Your task to perform on an android device: I had to go to Salibury on November 2 to see my friend, so I used the Omio apps to book a train. 
Image 0: 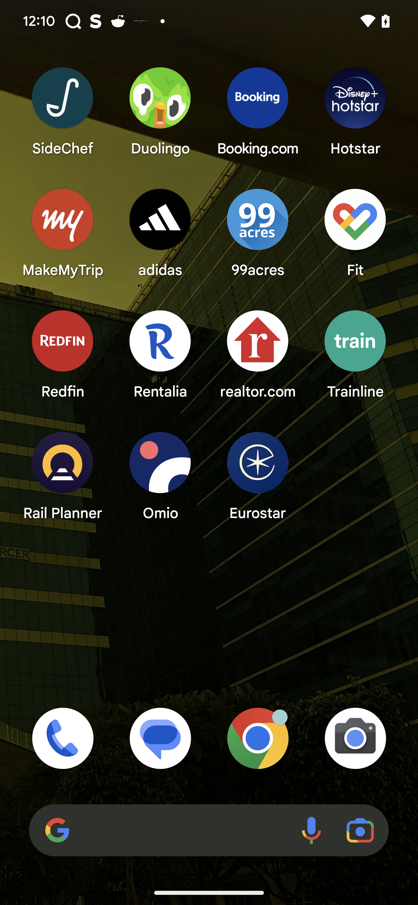
Open Omio app
Step 0: open app "Omio"
Image 1: 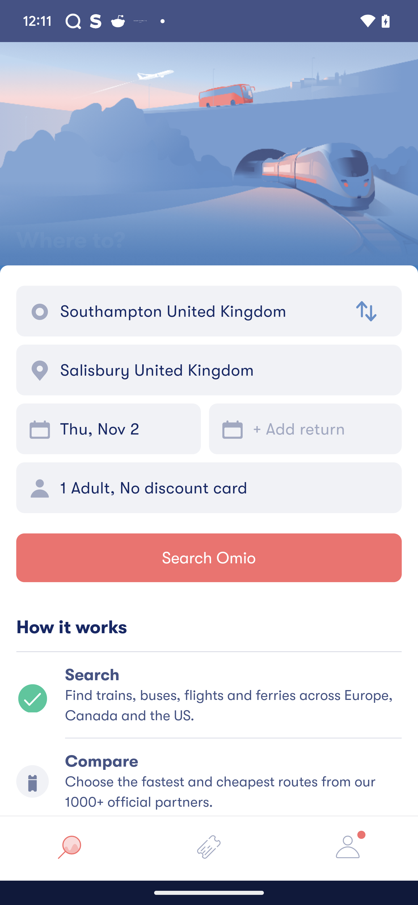
Click on the from tab
Step 1: click (201, 311)
Image 2: 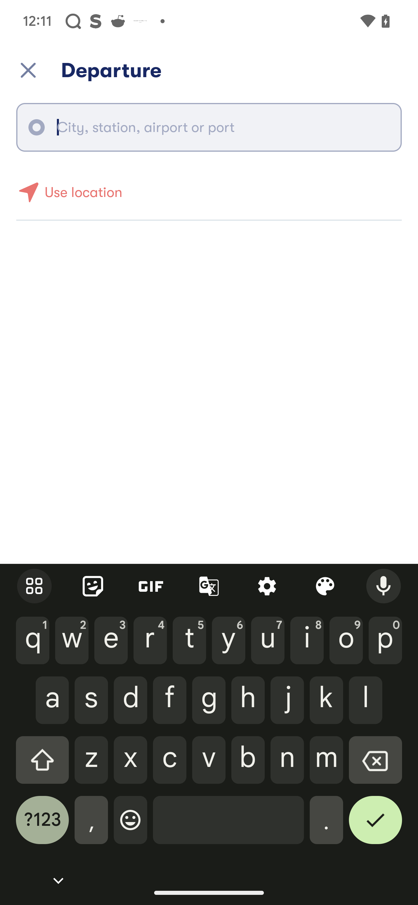
Type southamptom in the from tab
Step 2: type "Southampton"
Image 3: 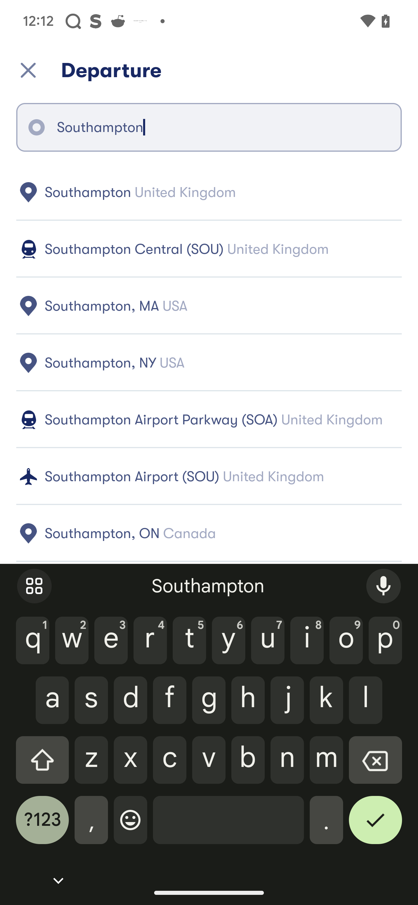
Click on the suggestion
Step 3: click (221, 192)
Image 4: 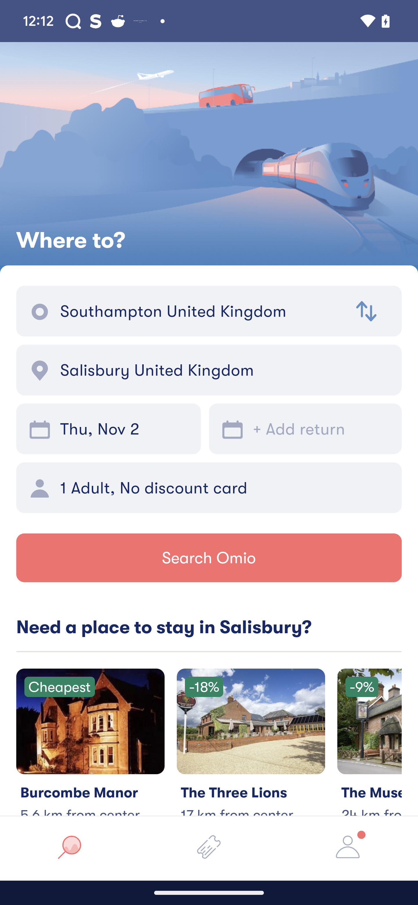
Click on the destination tab
Step 4: click (225, 370)
Image 5: 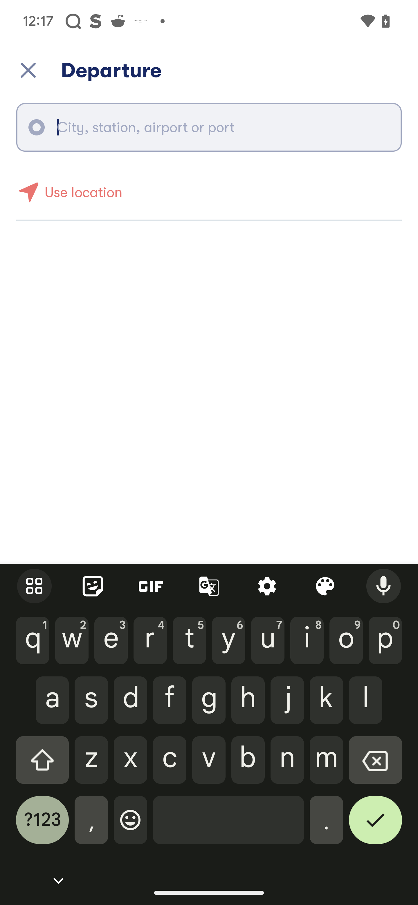
Type salisbury in the destination tab
Step 5: type "Salisbury"
Image 6: 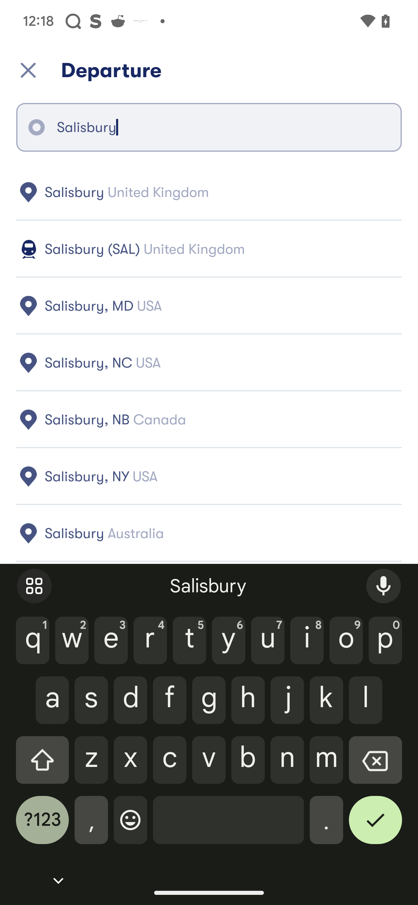
Click on the suggestion
Step 6: click (221, 192)
Image 7: 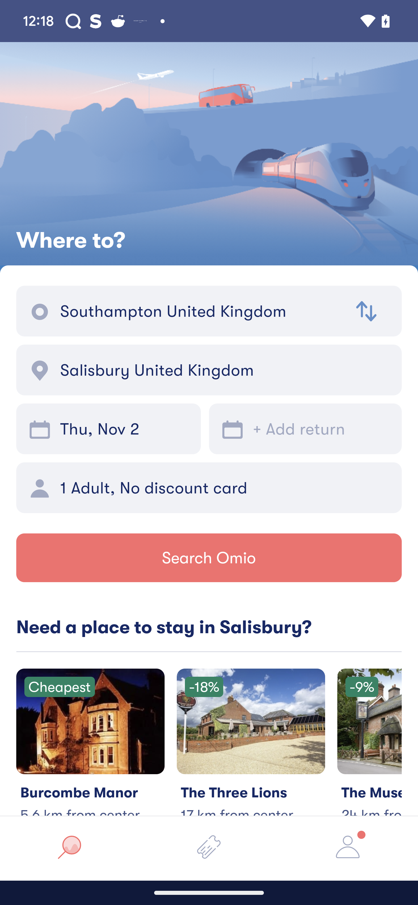
Click on the search button
Step 7: click (209, 558)
Image 8: 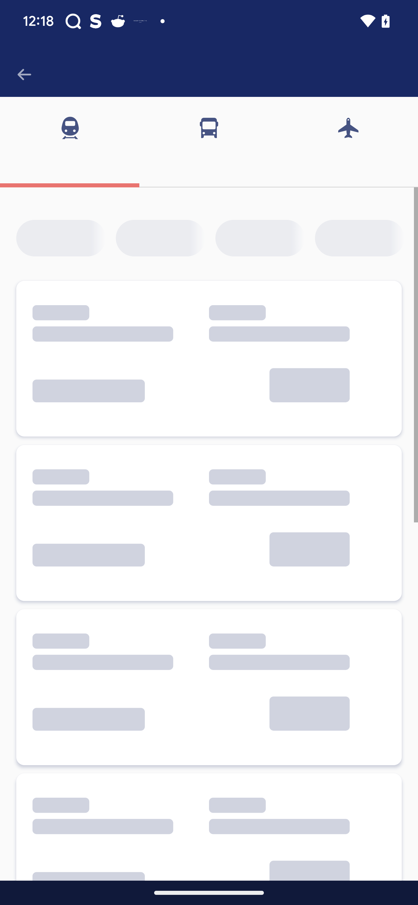
Click on the search button
Step 8: wait